Your task to perform on an android device: Show me the Gazelle Shoes on the Adidas app.
Image 2: 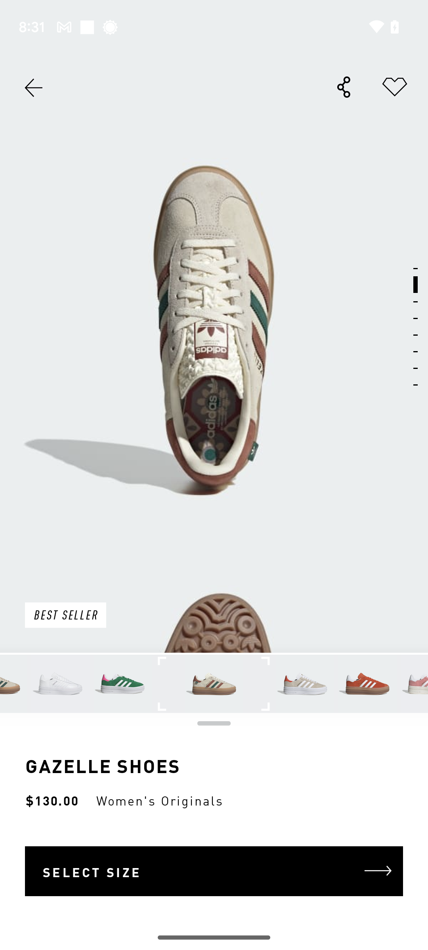
Scroll up on the images to view them.
Step 2: scroll down
Image 3: 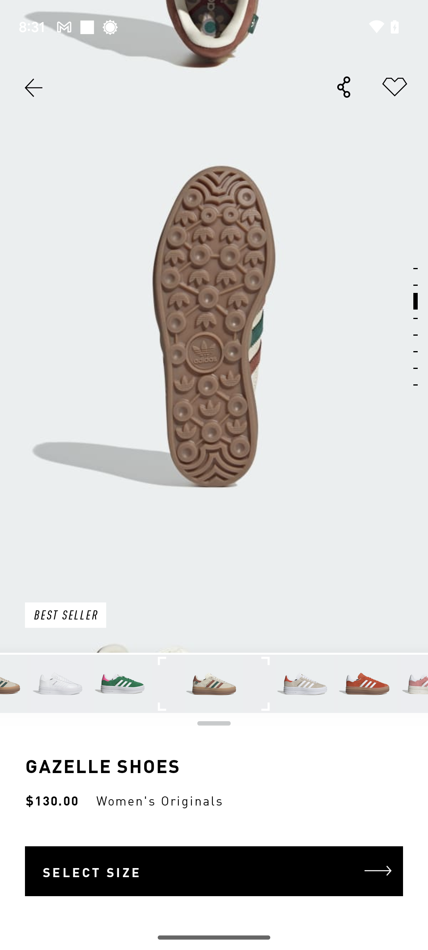
Scroll up on the images to view them.
Step 3: scroll down
Image 4: 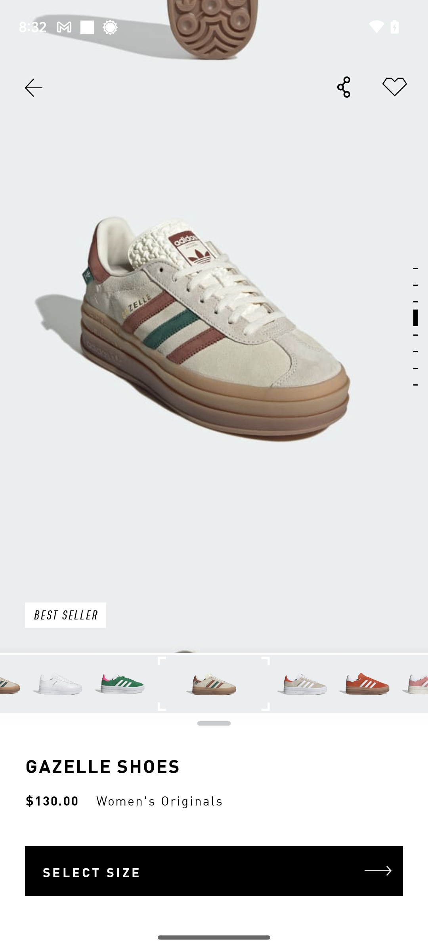
Scroll up on the images to view them.
Step 4: scroll down
Image 5: 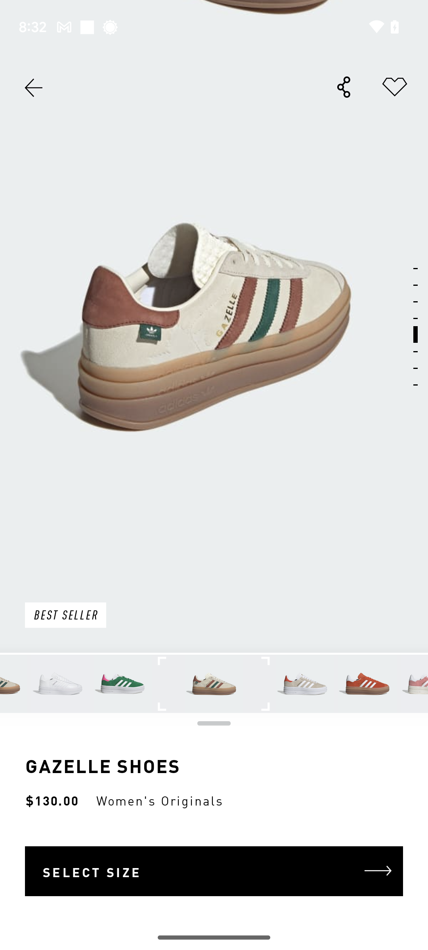
Scroll up on the images to view them.
Step 5: scroll down
Image 6: 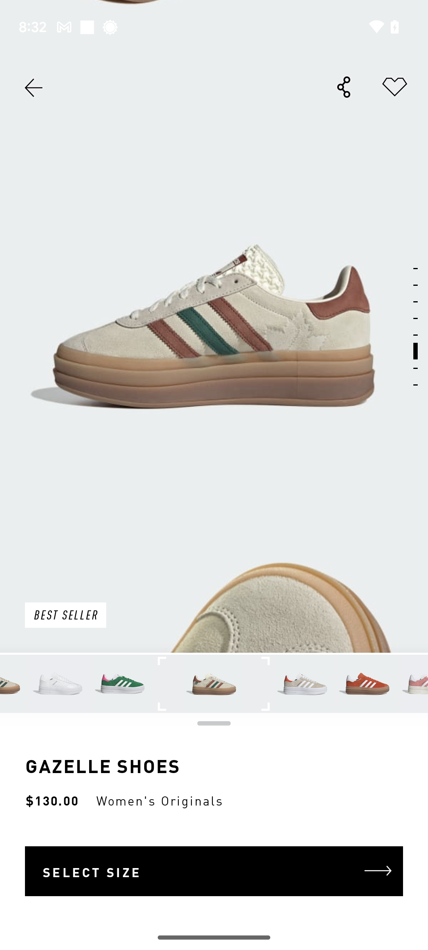
Scroll up on the images to view them.
Step 6: scroll down